Your task to perform on an android device: Select the Mexicali Blvd , sunrise Manvor, saved trip and view the direction 
Image 1: 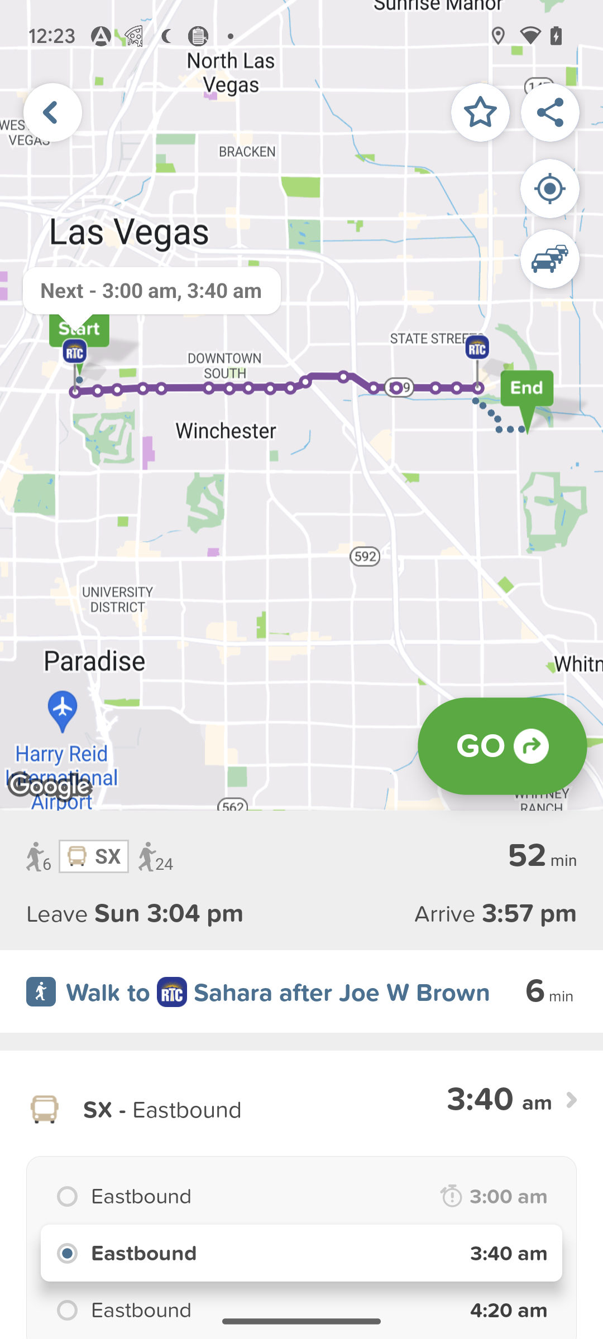
go back to the previous page
Step 1: press back button
Image 2: 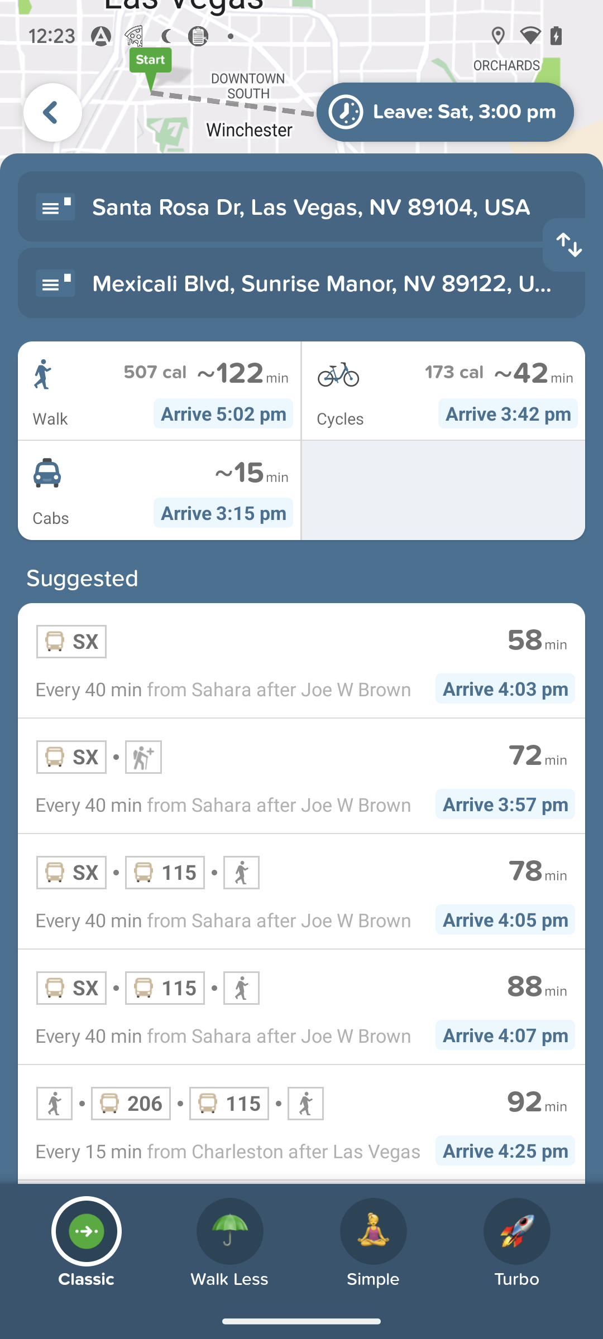
go back to the previous page
Step 2: press back button
Image 3: 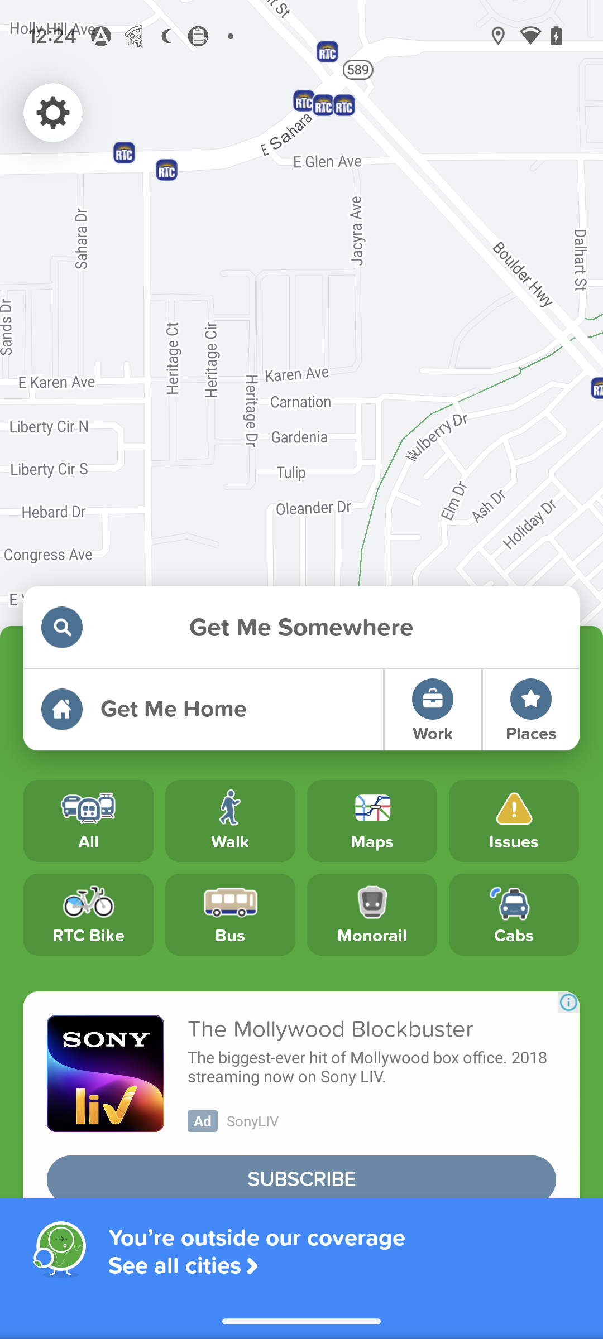
swipe up to view the saved trip option
Step 3: scroll down
Image 5: 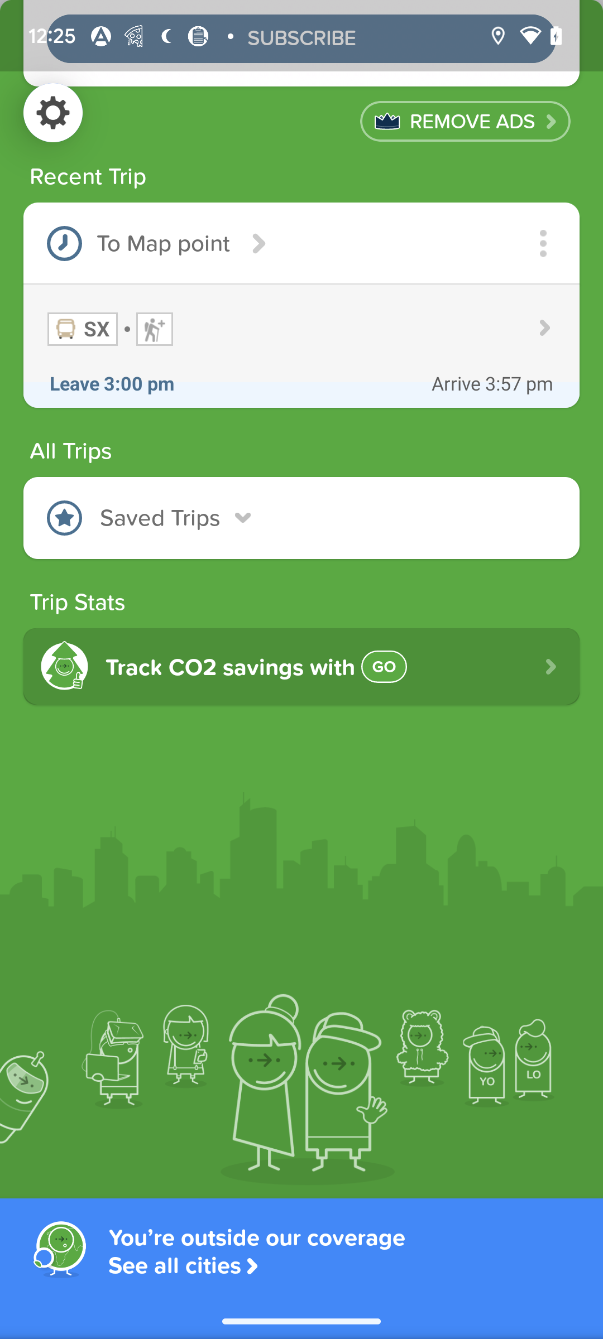
click on the saved trips 
Step 5: wait
Image 6: 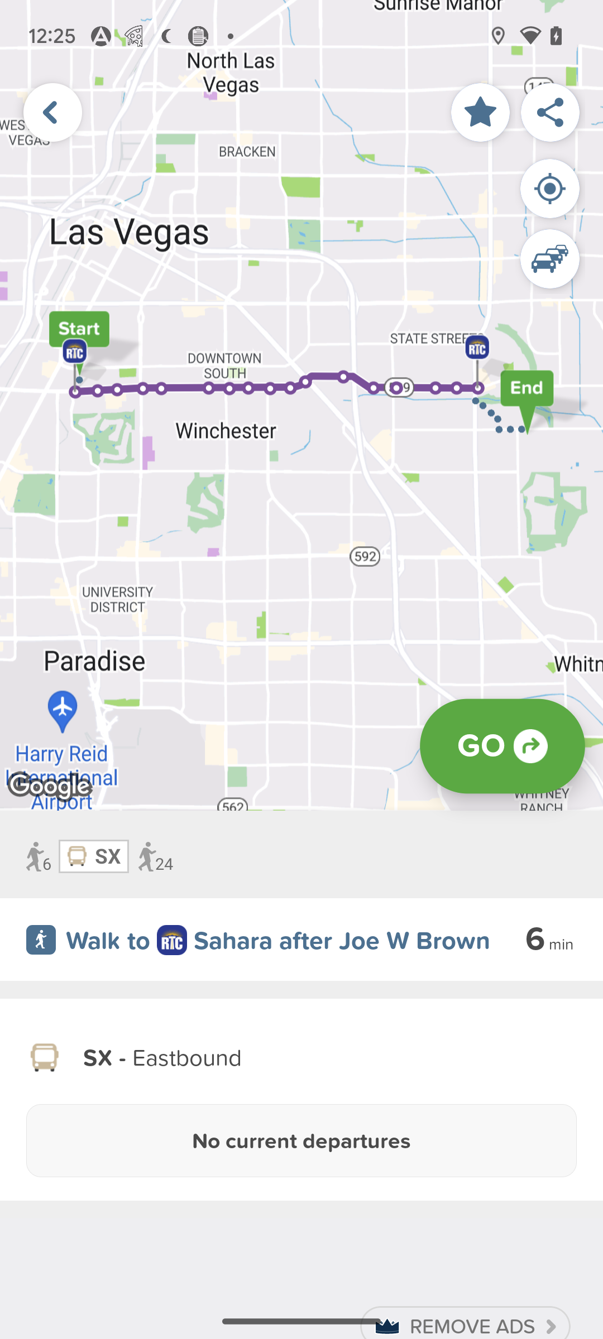
click on the saved trips 
Step 6: wait